Your task to perform on an android device: Go to the Google Forms app and send the form.
Image 0: 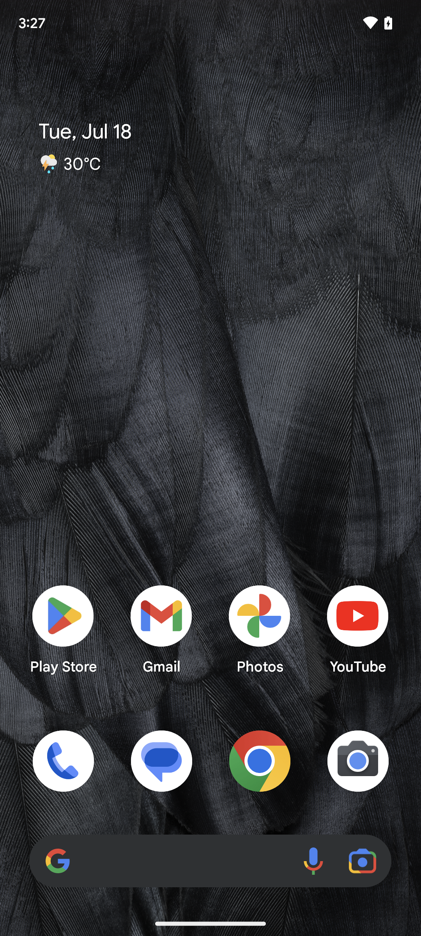
open Google Forms app
Step 0: open app "Forms app"
Image 1: 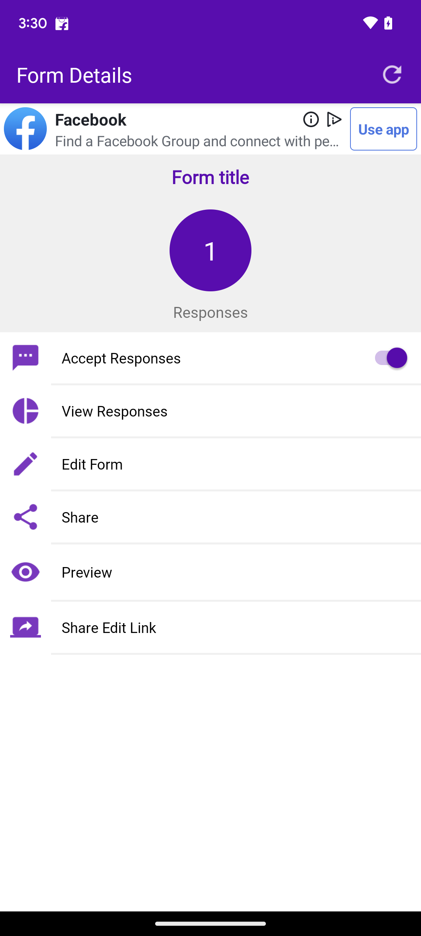
Go to the preview that presents the second-last row on the screen.
Step 1: click (133, 572)
Image 2: 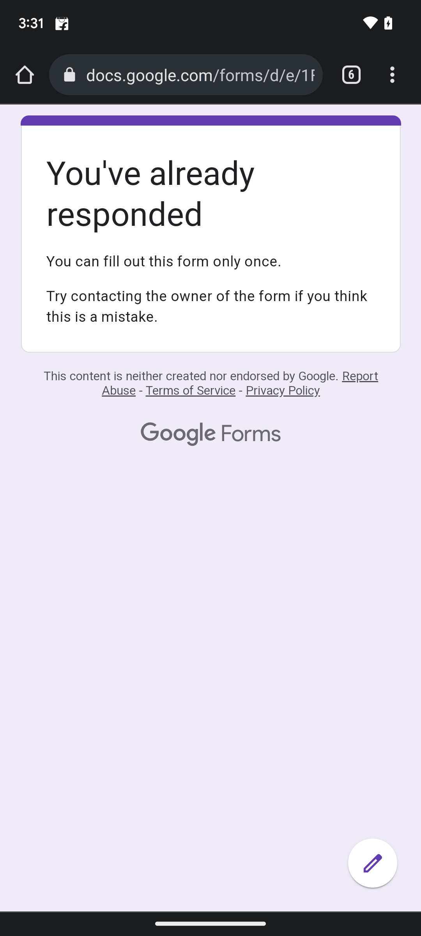
Go to the preview that presents the second-last row on the screen.
Step 2: press back button
Image 3: 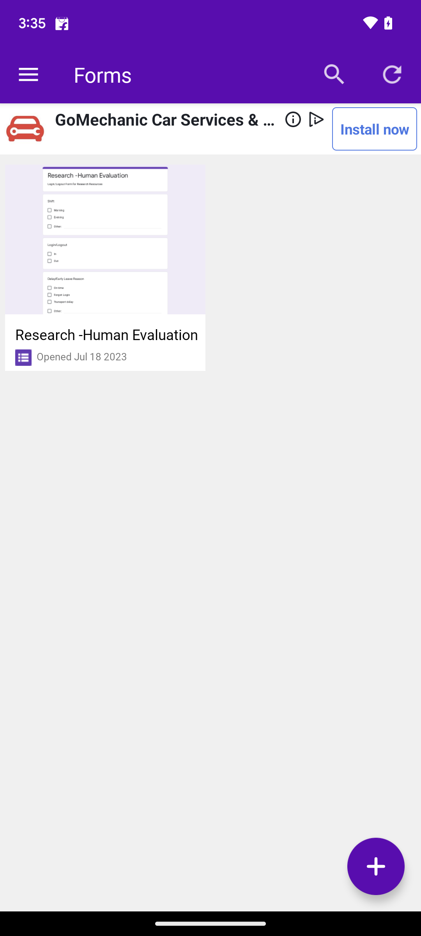
Go to the preview that presents the second-last row on the screen.
Step 3: click (82, 235)
Image 4: 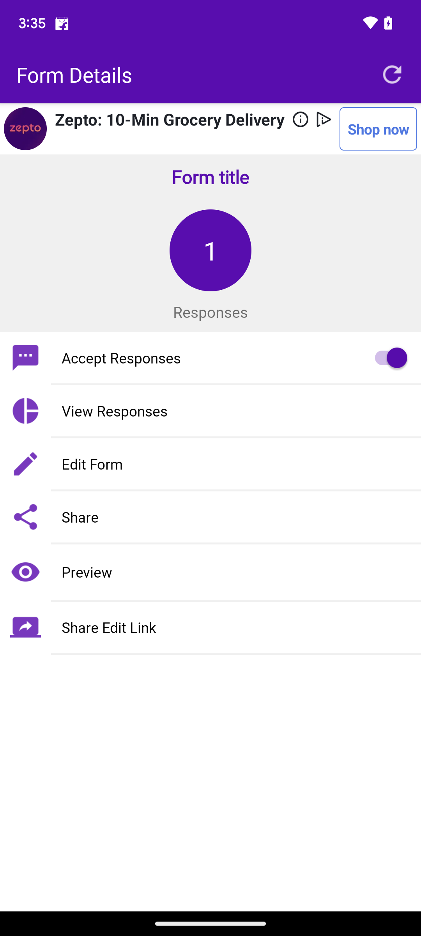
Go to the share option that presents the second-last row on the screen.
Step 4: click (133, 517)
Image 5: 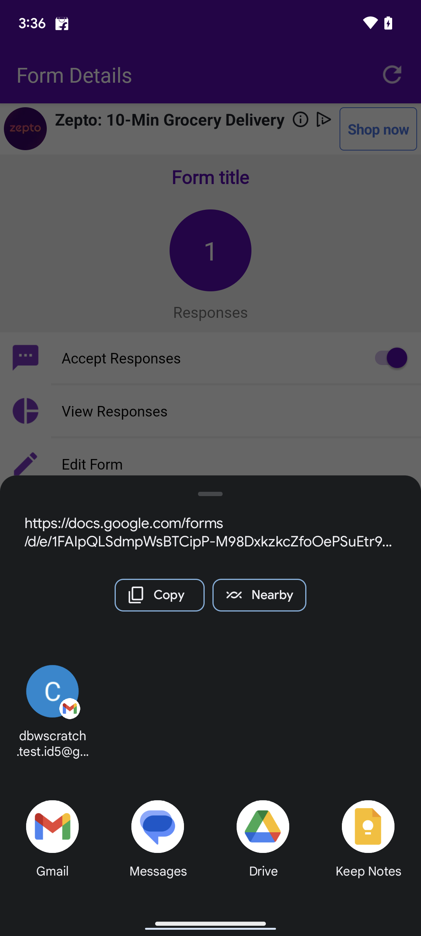
Click on the Gmail app to send the form.
Step 5: click (53, 706)